Your task to perform on an android device: From the voice recorder app's recording list, delete the most recent audio file that was recorded.
Image 0: 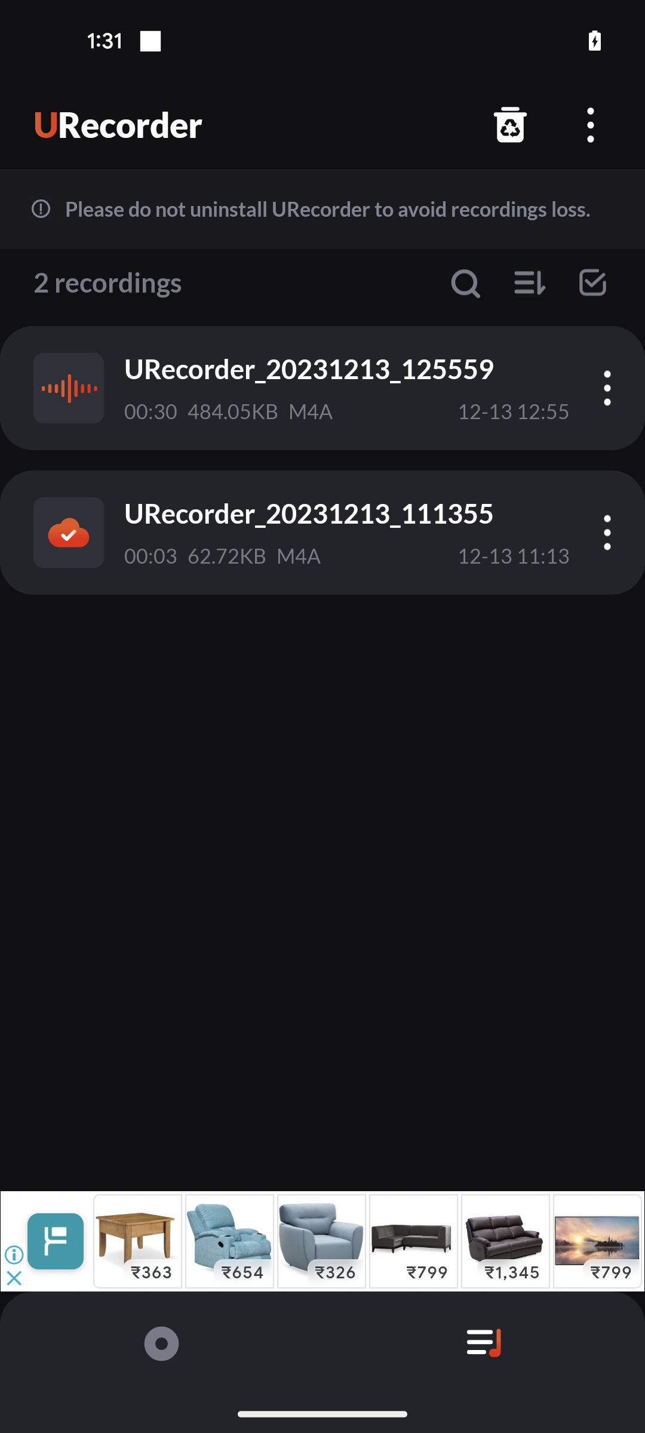
Click on the first audio file
Step 0: click (355, 369)
Image 1: 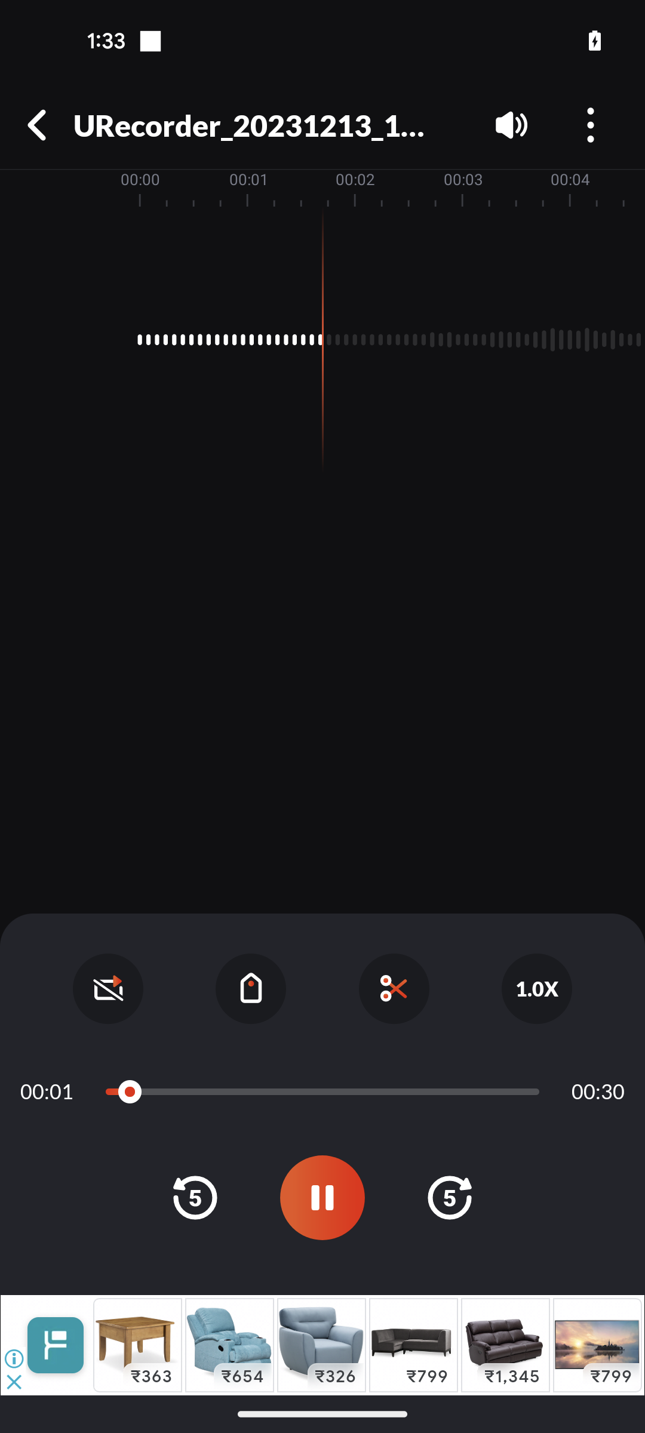
Click on the three dots icon at the top right corner of the screen
Step 1: click (592, 131)
Image 2: 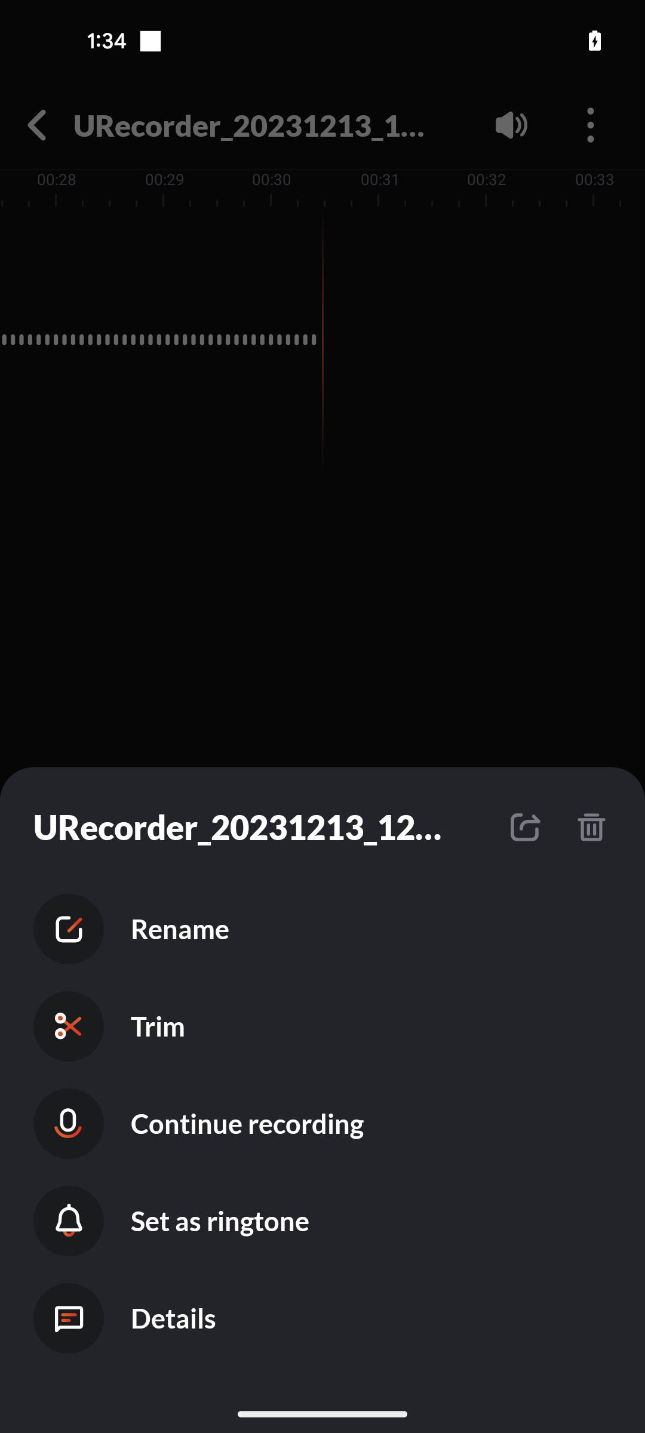
Click on the Delete icon
Step 2: click (590, 833)
Image 3: 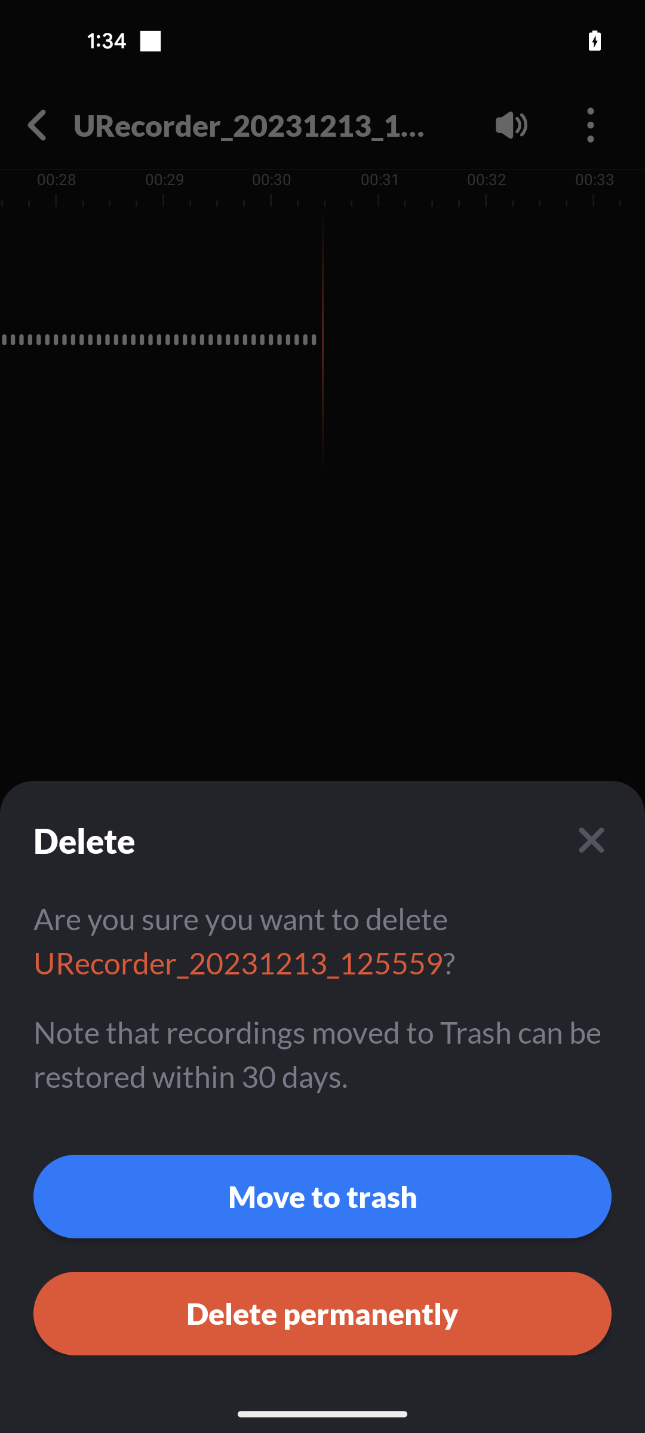
Click on the Delete permanently button
Step 3: click (322, 1313)